Your task to perform on an android device: I want to view my course progress in Dutch language learning in the Falou app.
Image 0: 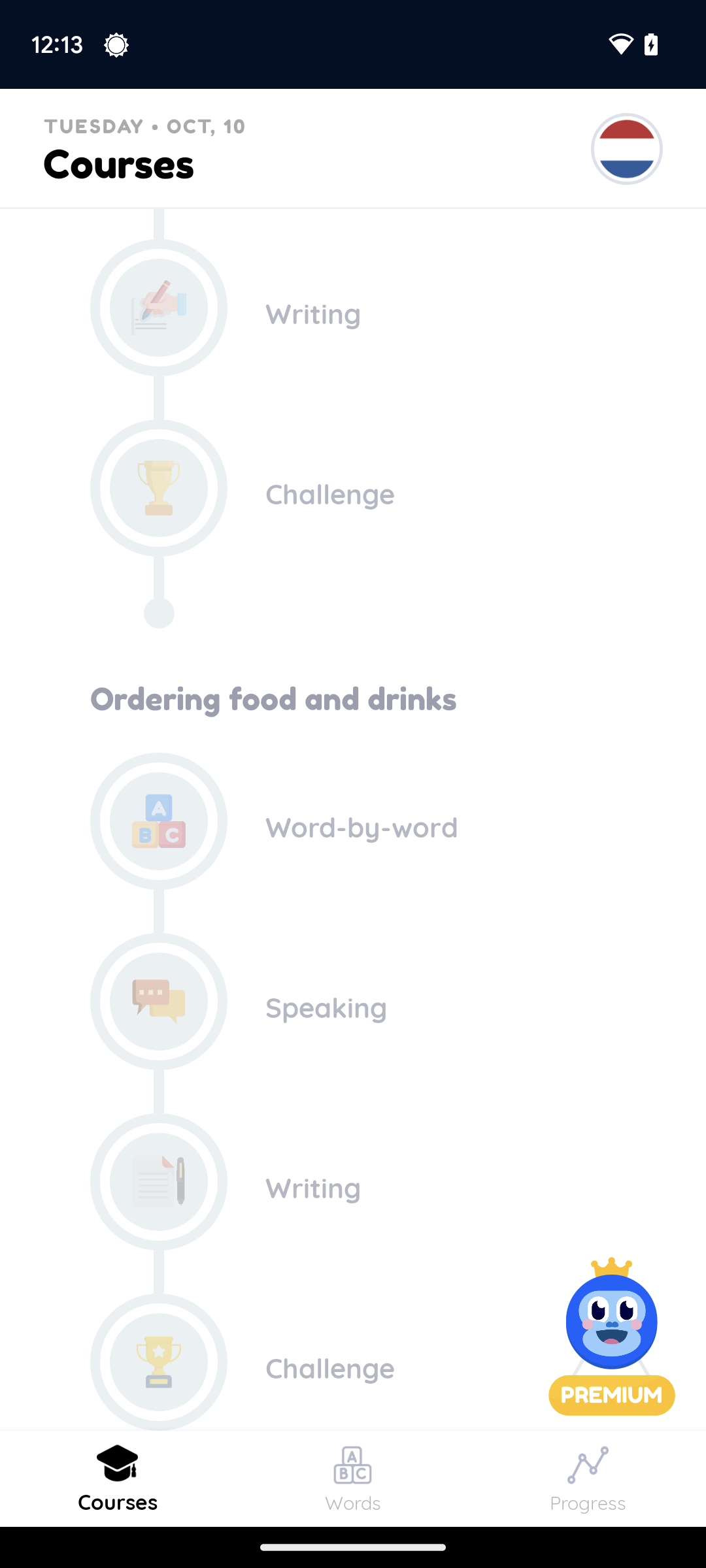
At the bottom-right corner of the screen, click on the Progress tab.
Step 0: click (588, 1478)